Your task to perform on an android device: I want to look for REXIVO shoes as it is a good brand and the shoes are comfortable. Look for REXIVO shoes in the Flipkart app.
Image 0: 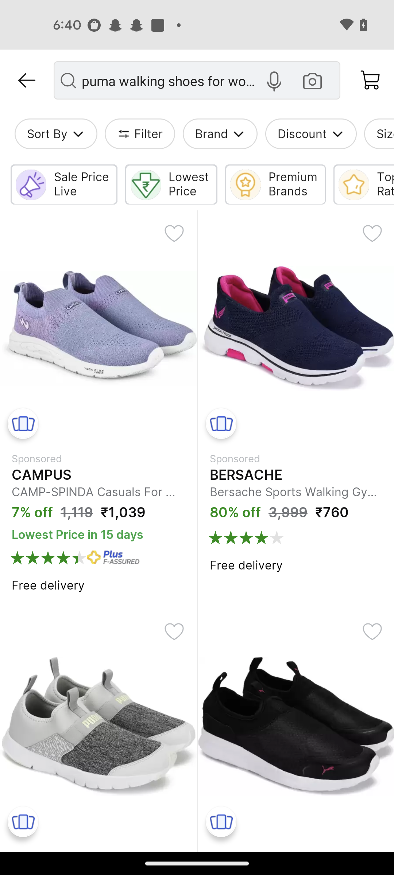
Click on the Brand filter 
Step 0: click (211, 134)
Image 1: 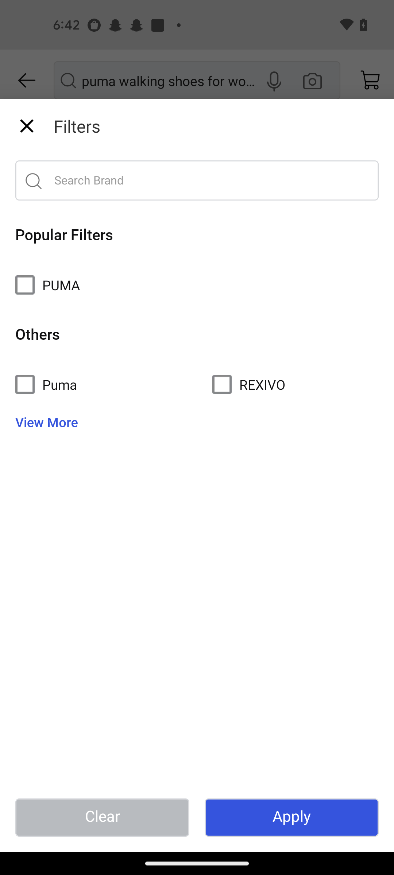
Click on the REXIVO filter 
Step 1: click (221, 384)
Image 2: 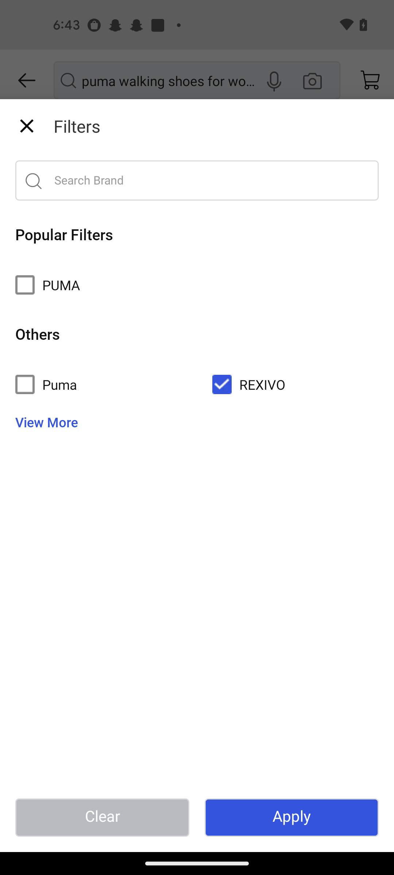
Click on the Apply button at the bottom right corner of the screen
Step 2: click (291, 818)